Your task to perform on an android device: I'd want to use the Hardware Shack app to look for LED Downlighters so I can fix the light in my dining room.
Image 0: 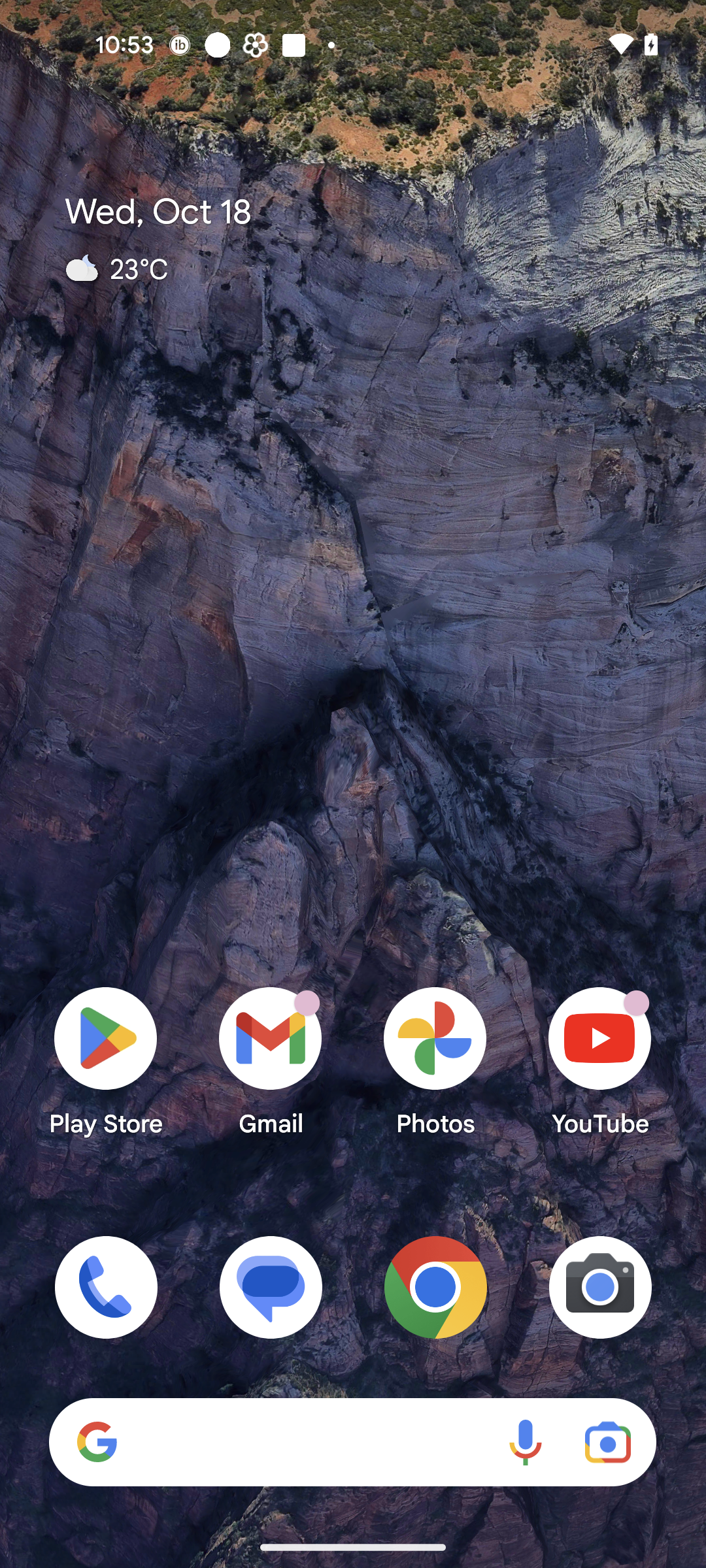
Open Hardware Shack app
Step 0: open app "Hardware Shack"
Image 1: 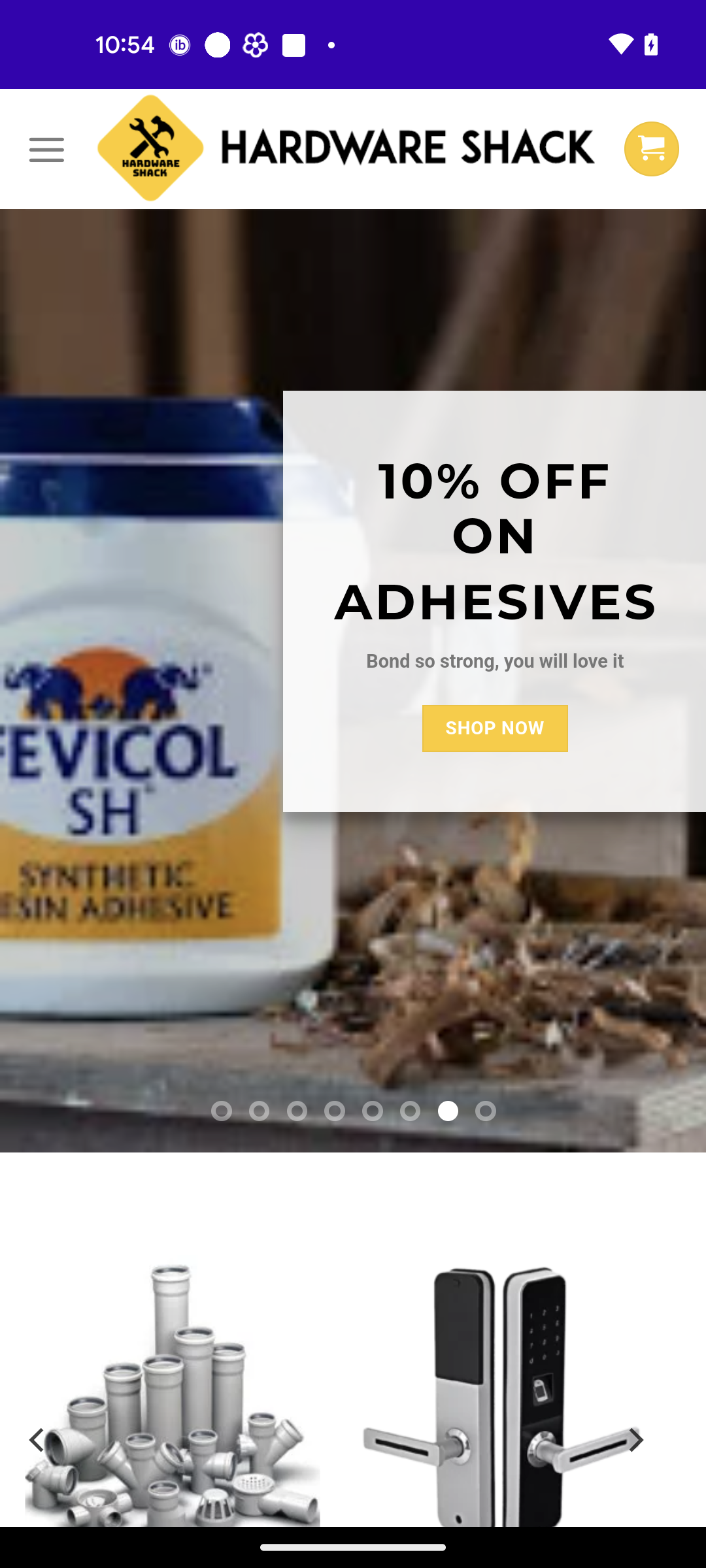
Click on the Menu bar icon at the top left corner of the screen
Step 1: click (46, 148)
Image 2: 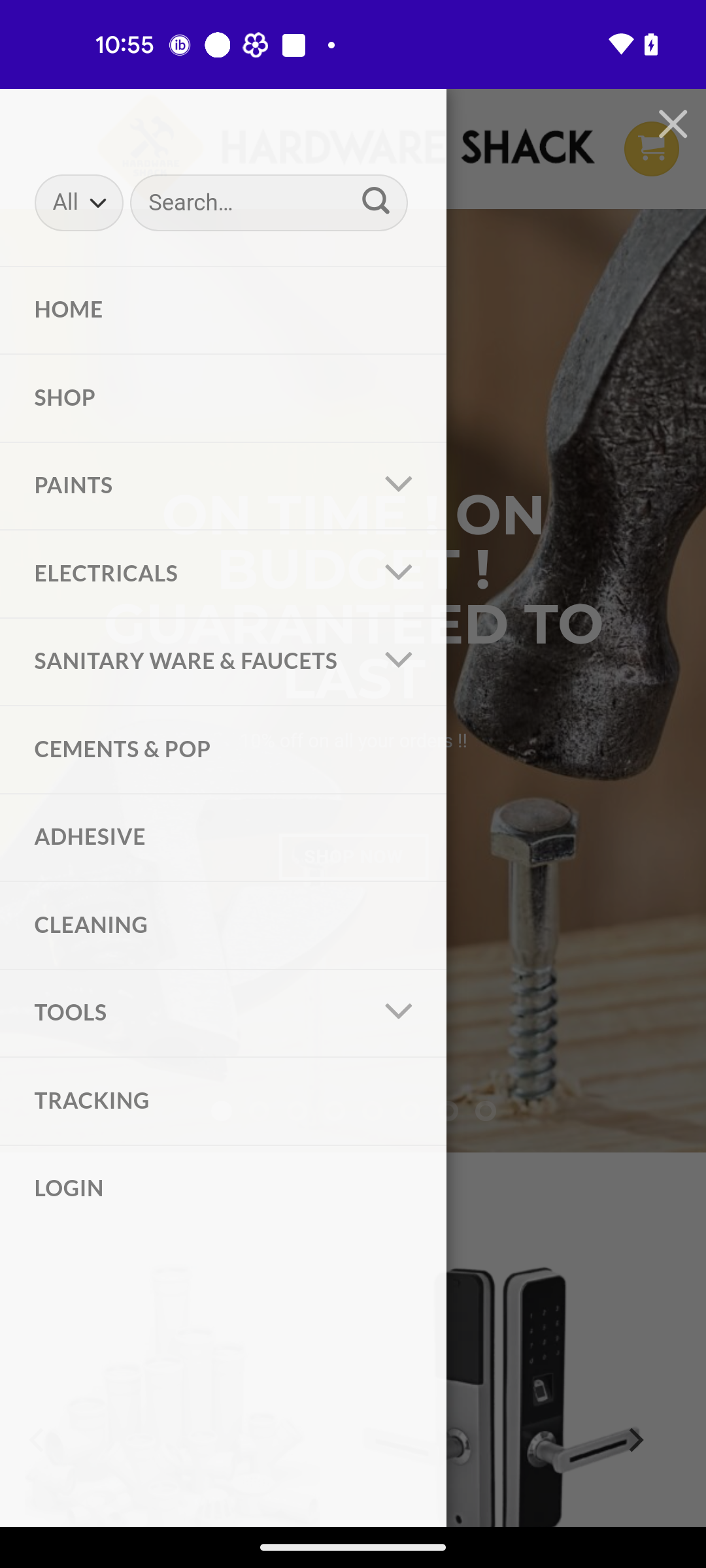
Click on the Drop-Down icon in front of the Electricals
Step 2: click (354, 596)
Image 3: 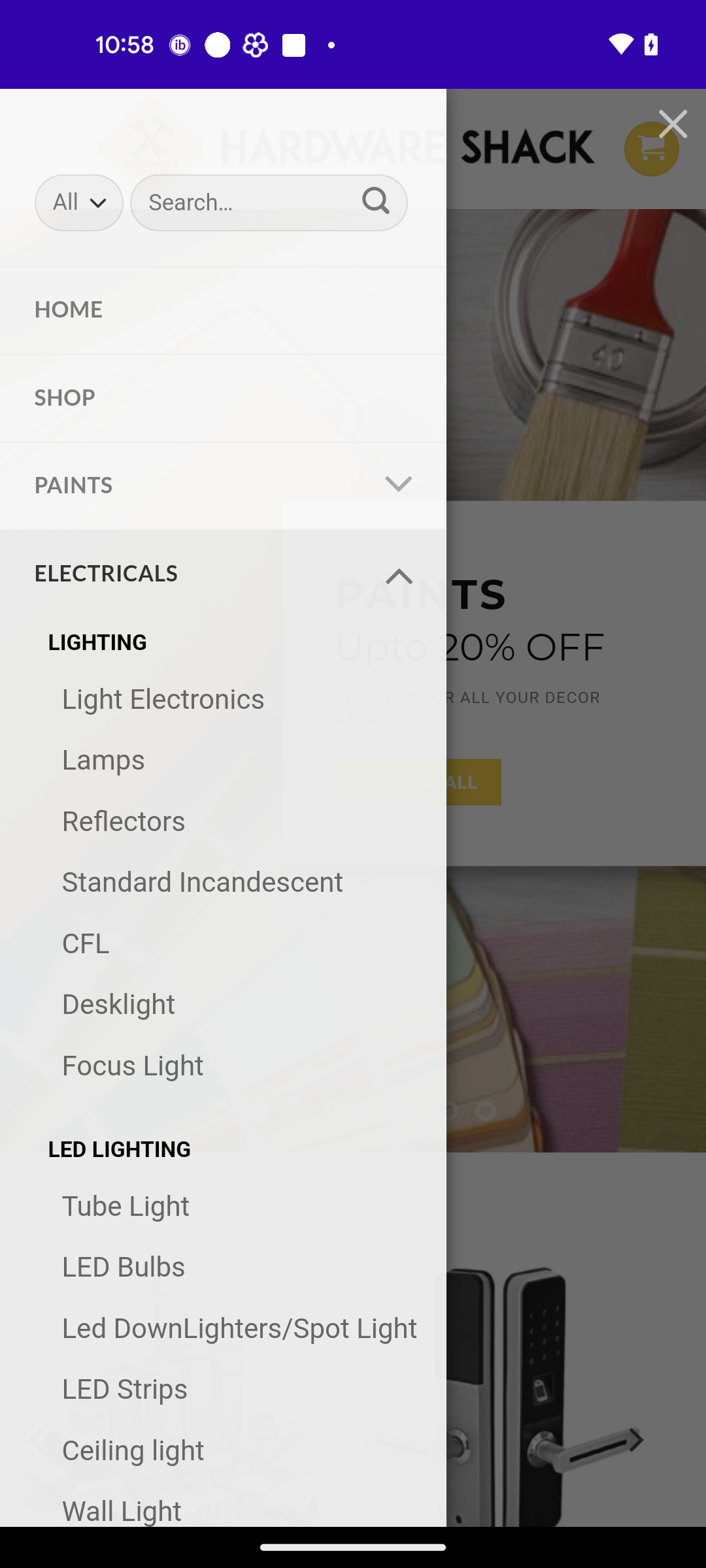
Open the LED DownLighters products
Step 3: click (239, 1328)